Your task to perform on an android device: I'd like to see the details of the 2.4 GHz Wireless optical mouse in the eBay app.
Image 0: 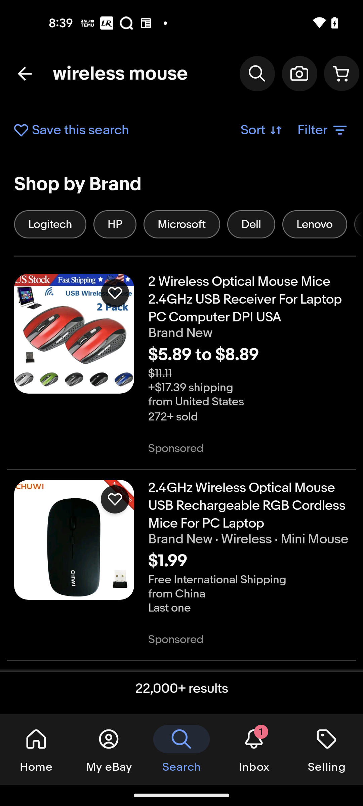
Open the  2.4 GHz Wireless optical mouse
Step 0: click (96, 533)
Image 1: 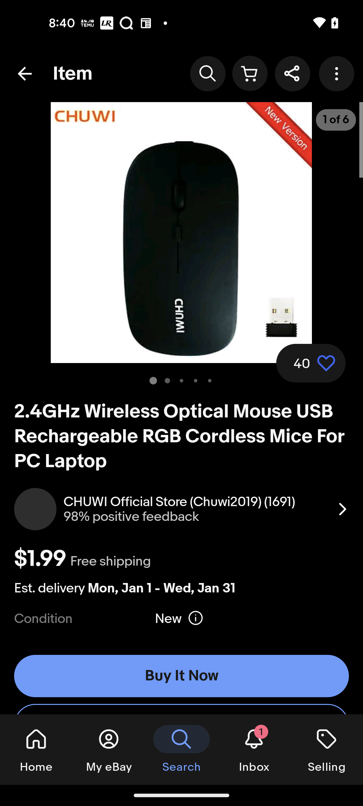
Swipe up to view full description
Step 1: scroll down
Image 2: 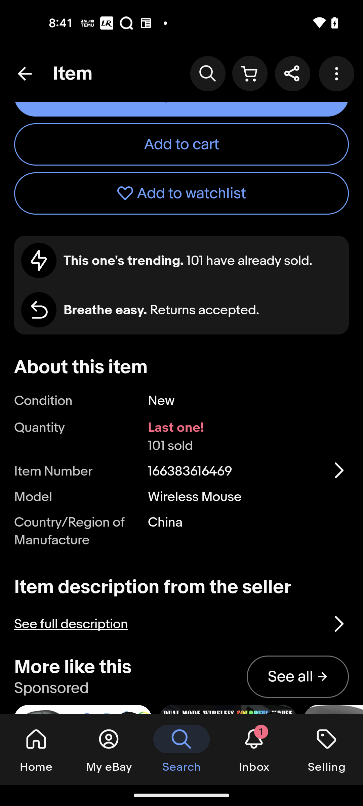
Click on the See full description
Step 2: click (171, 624)